Your task to perform on an android device: I would like to view the earliest bus schedules from Roma Termini to Roviano in the moovit app.
Image 0: 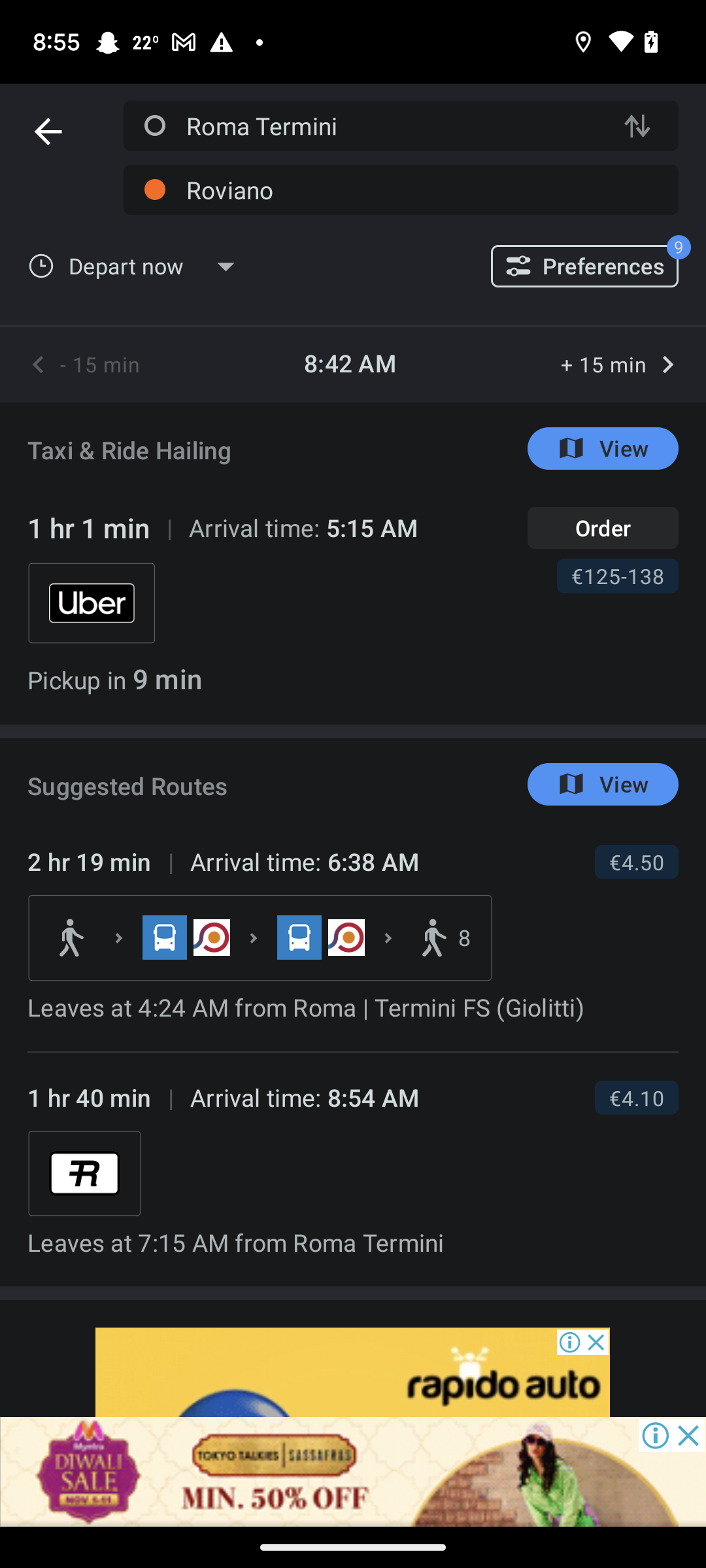
Open the first suggested route
Step 0: click (353, 934)
Image 1: 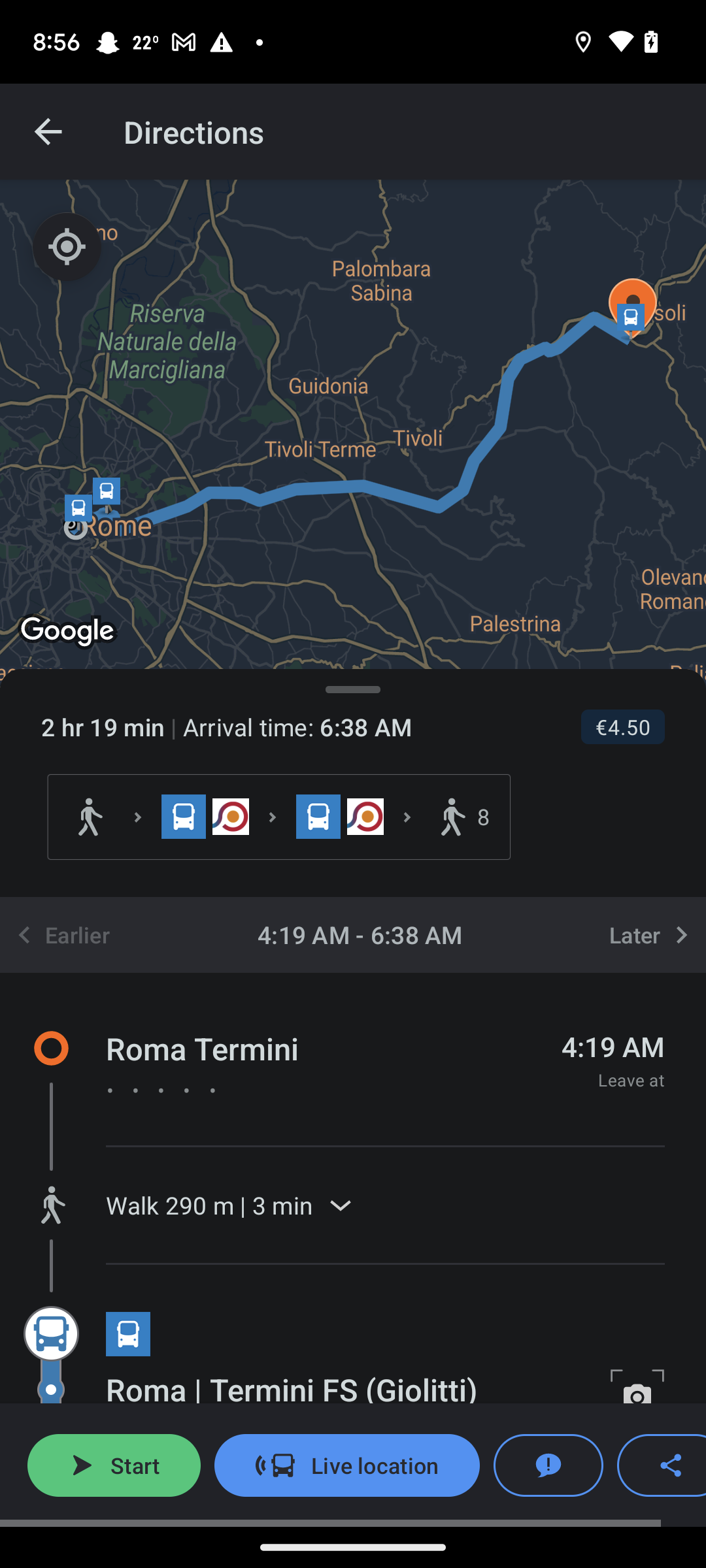
Swipe up the screen to view schedule
Step 1: scroll down
Image 2: 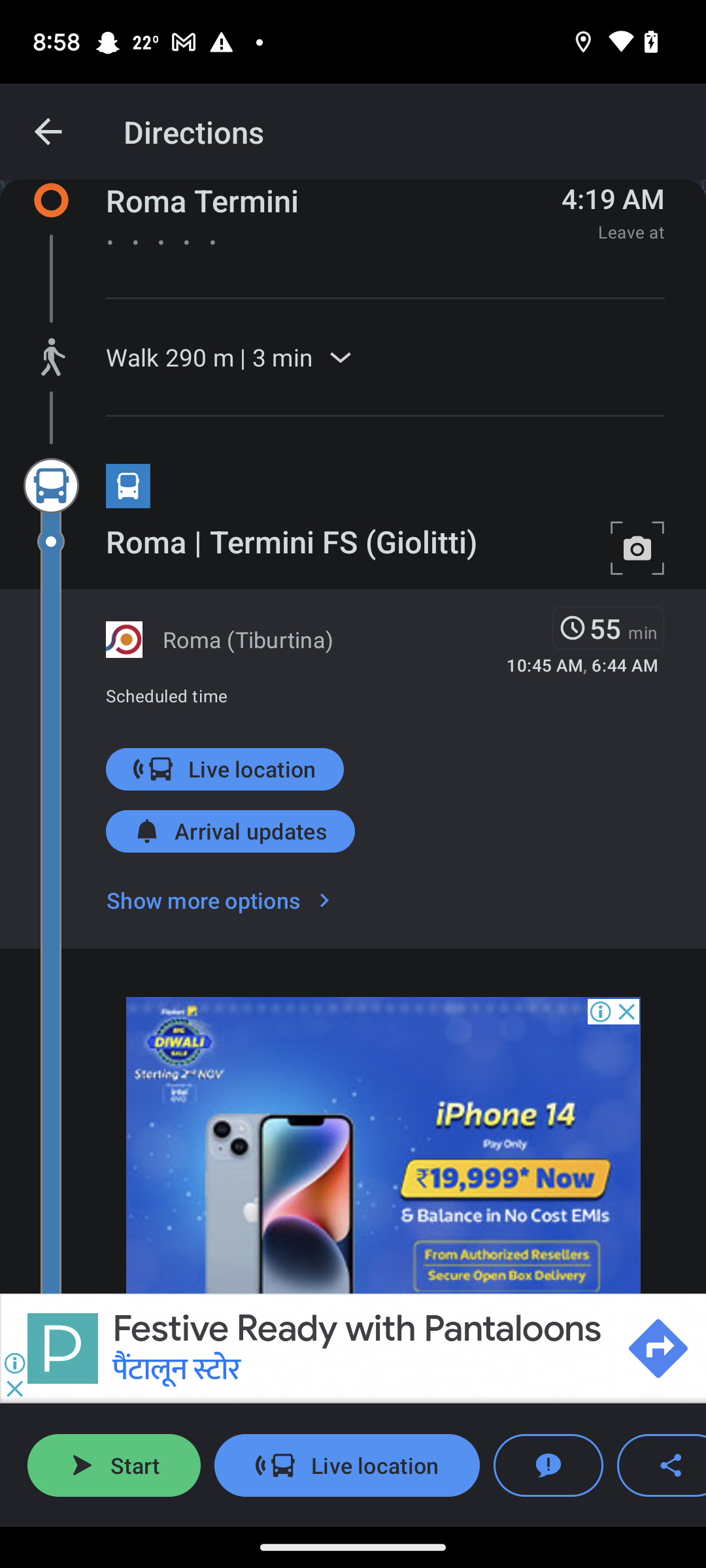
Swipe up the screen to view schedule
Step 2: scroll down
Image 3: 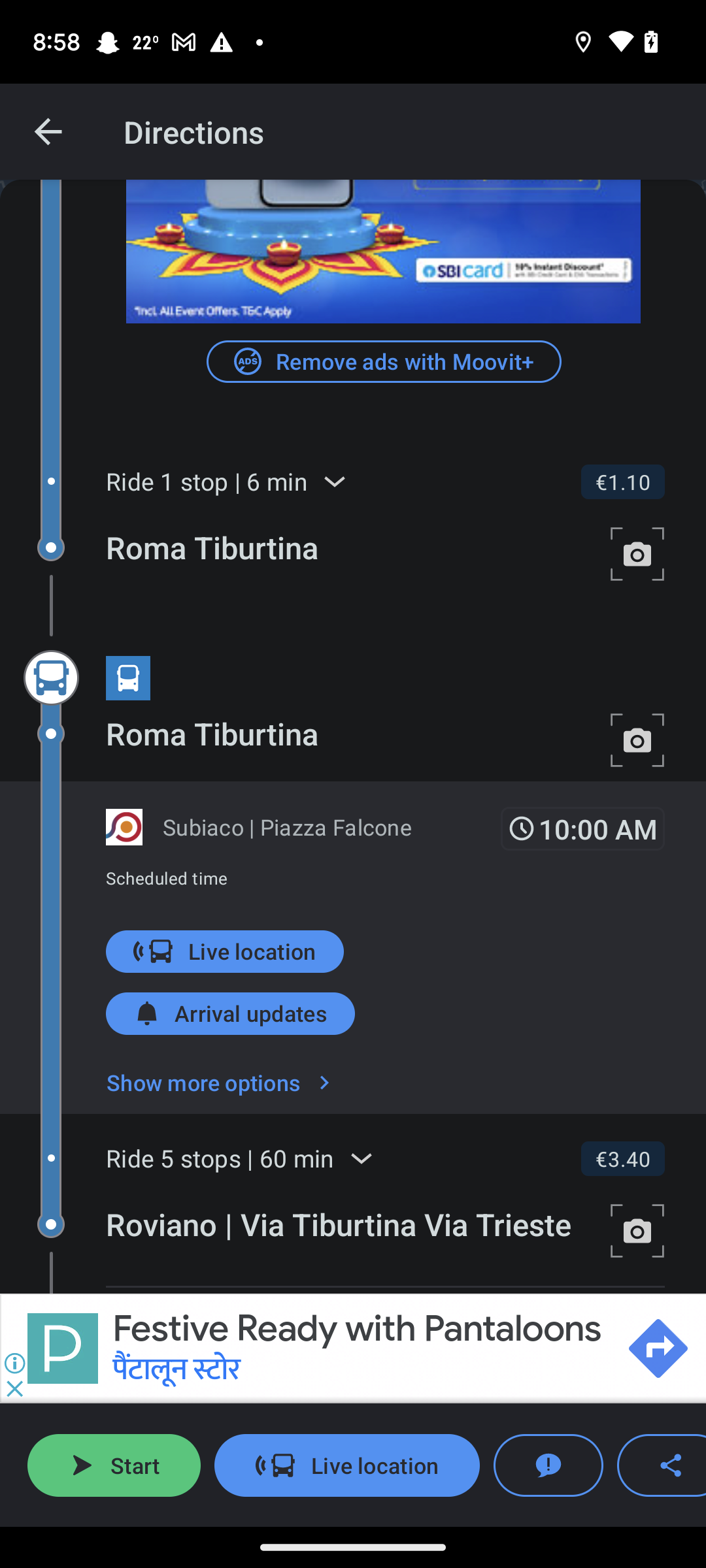
Swipe up the screen to view schedule
Step 3: scroll down